Your task to perform on an android device: Review the pair letters and sounds lesson progress in the Duolingo app.
Image 0: 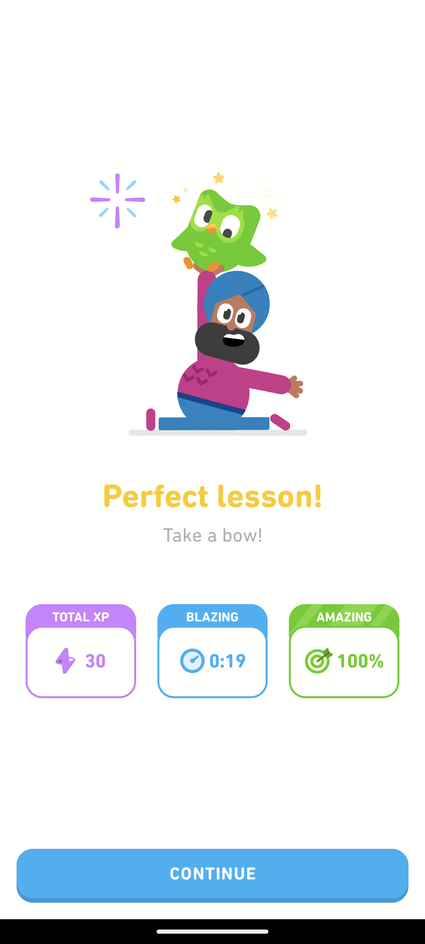
Scroll up
Step 0: scroll down